Your task to perform on an android device: Look into the details of the PERFLY women Badminton Shoes BS 190 Lavender in the Decathlon app .
Image 0: 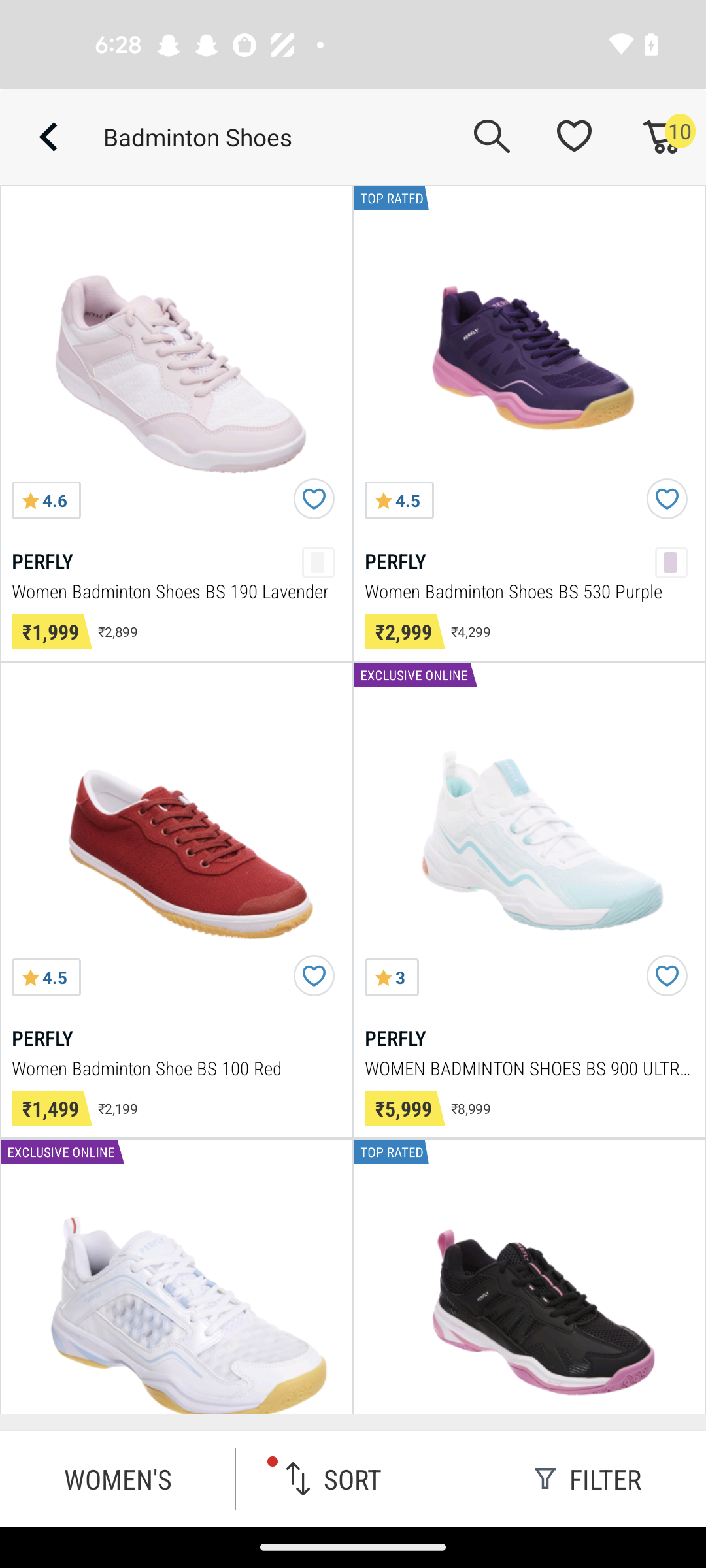
Click on the first option 
Step 0: click (176, 361)
Image 1: 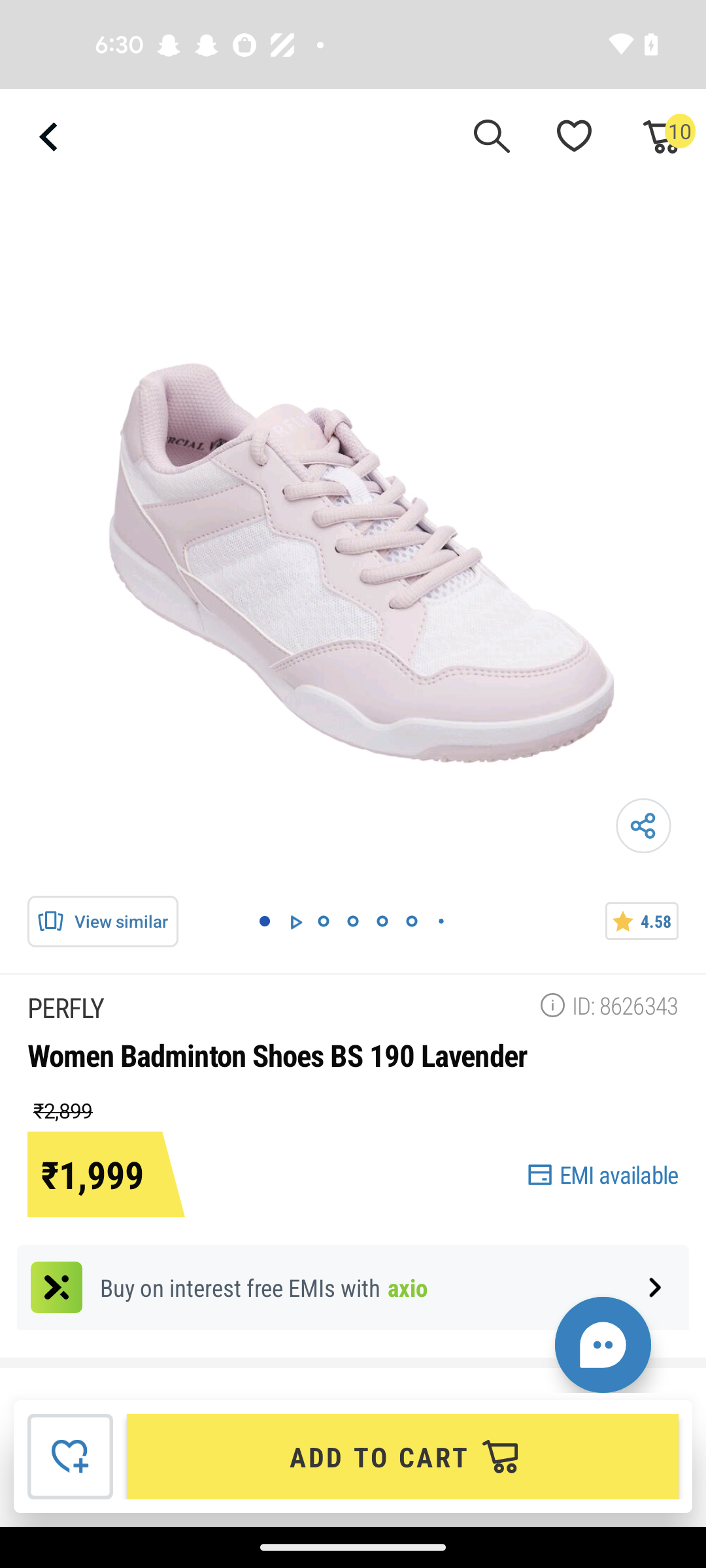
Swipe up
Step 1: scroll down